Your task to perform on an android device: The Drawing sheet needs to be saved in the Color app.
Image 0: 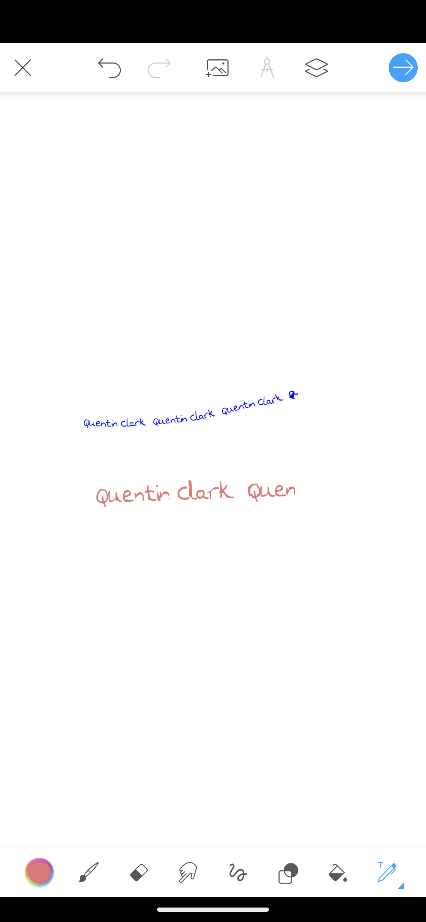
Click on the arrow button on the right top of the screen
Step 0: click (406, 63)
Image 1: 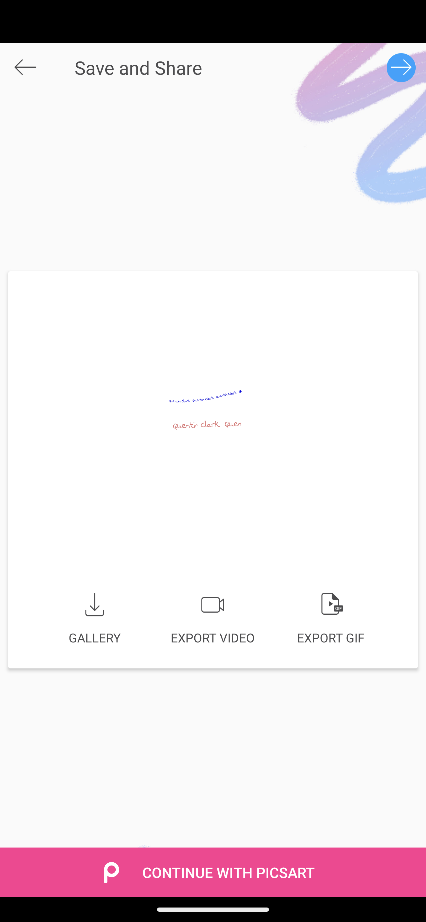
Click on the gallery option
Step 1: click (94, 604)